Your task to perform on an android device: I have a flight to catch in the morning at 5:00 AM because I'm going to Dubai with my family on our yearly family trip. In the Clock app, set an alarm for 5:00 AM.
Image 0: 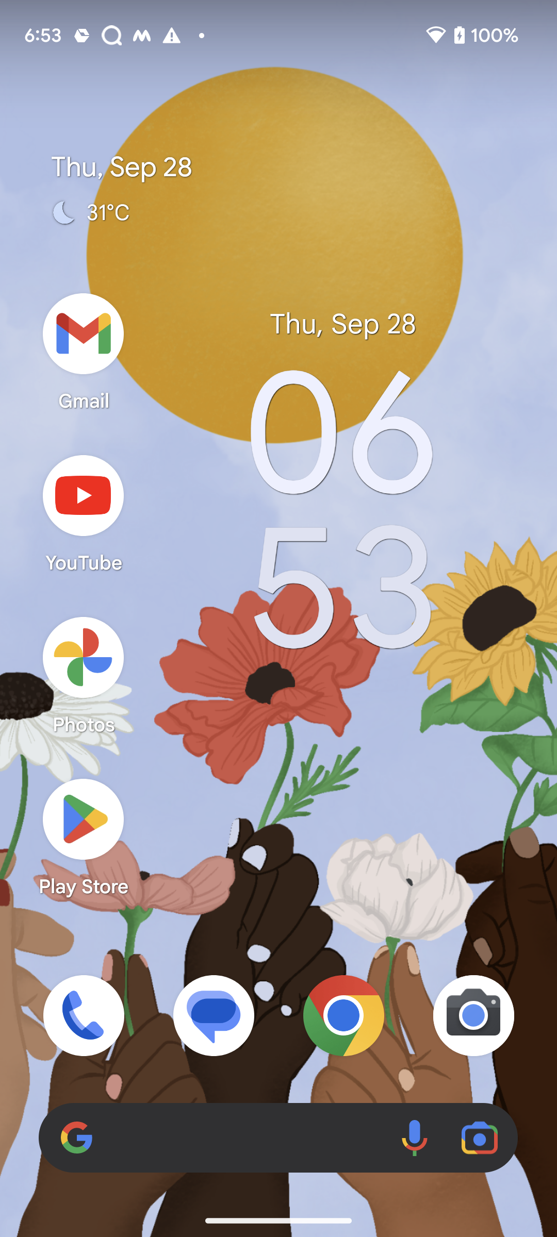
Open the clock app.
Step 0: open app "Clock"
Image 1: 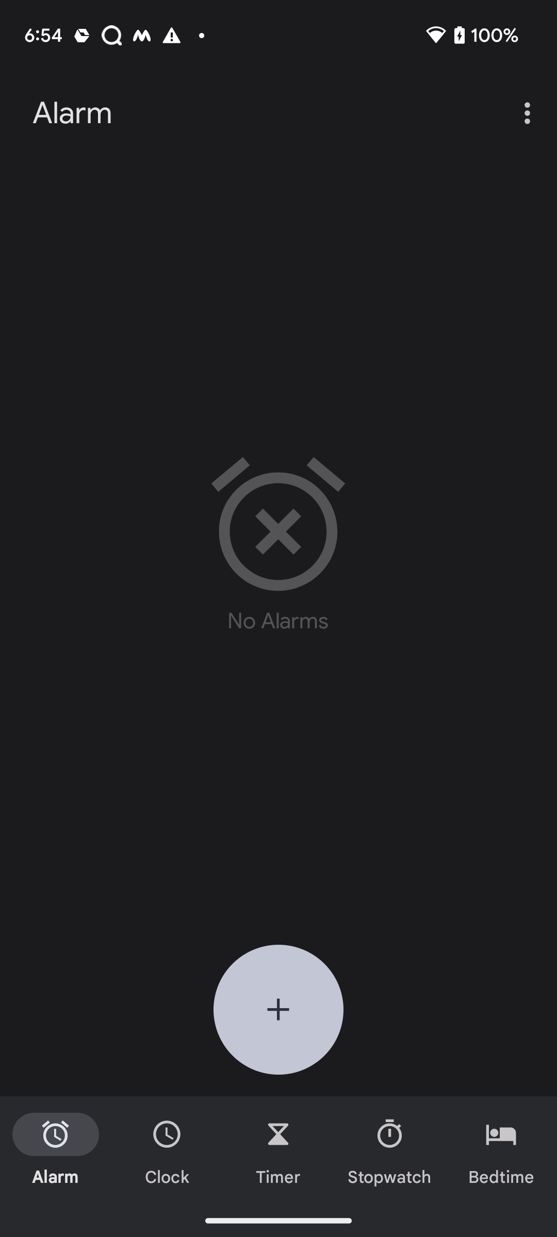
Click on the plus add icon at the bottom of the screen.
Step 1: click (278, 1009)
Image 2: 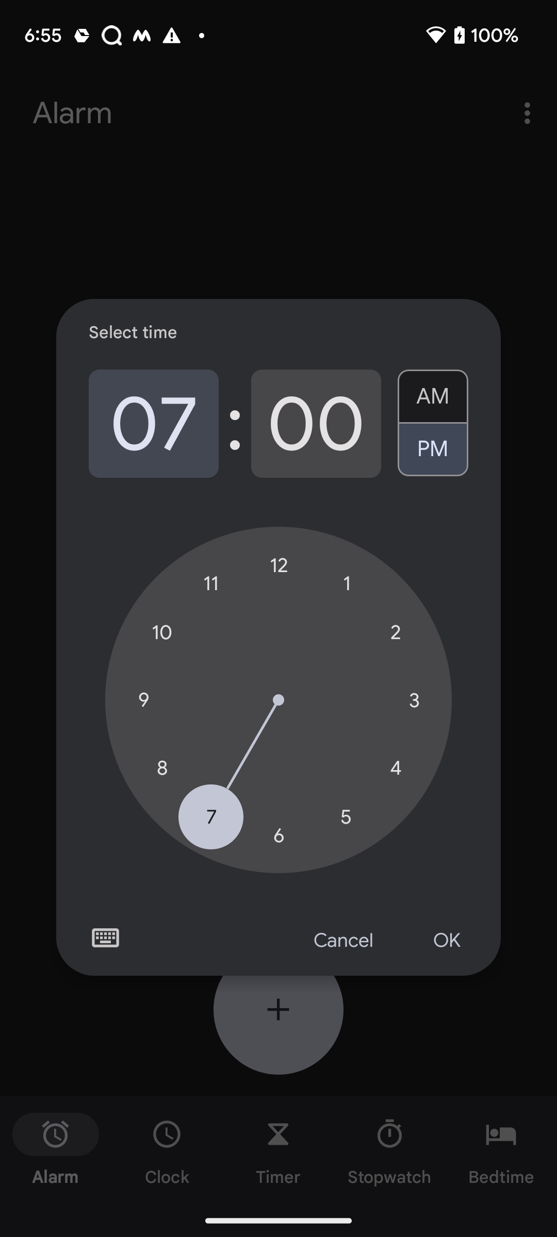
Select 5 in the hour clock
Step 2: click (346, 816)
Image 3: 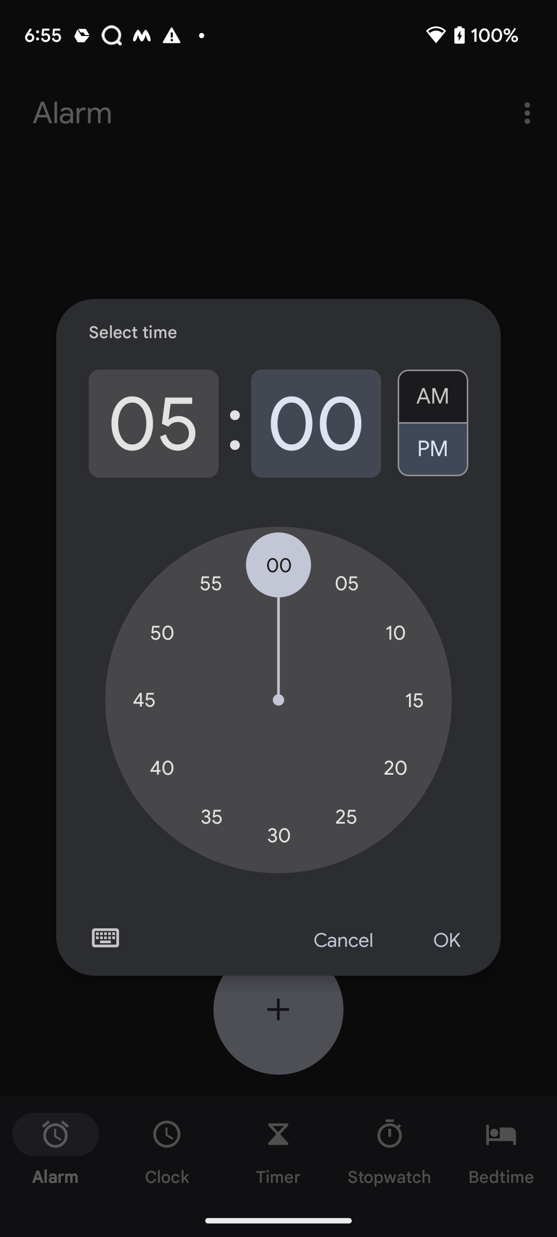
Select AM on the top right corner of the pop-up screen.
Step 3: click (433, 391)
Image 4: 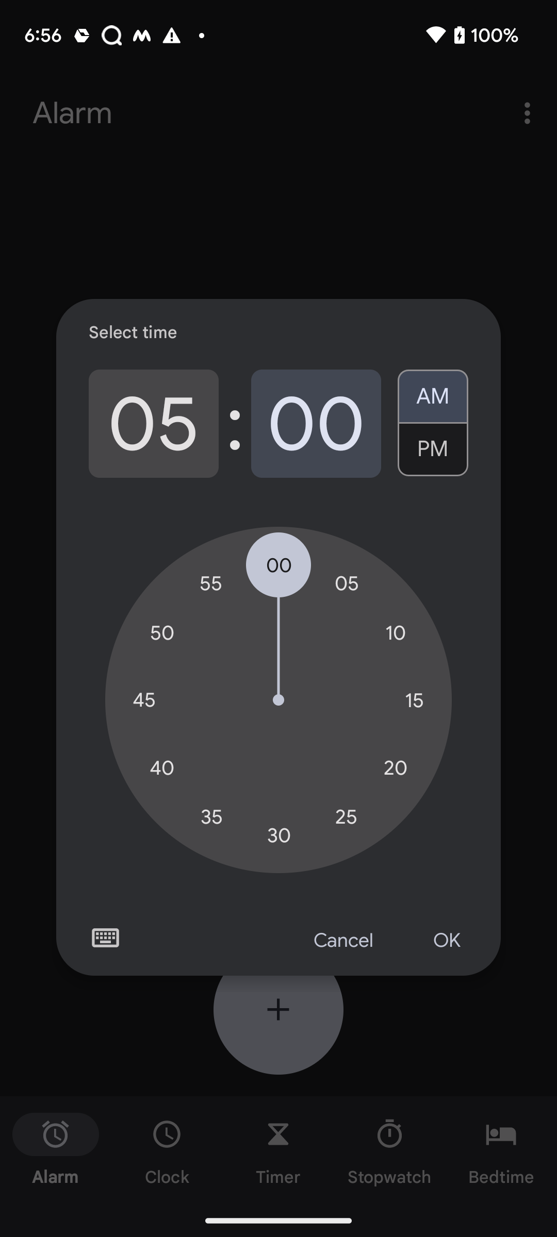
Select OK at the bottom right corner of the pop-up screen.
Step 4: click (446, 941)